Your task to perform on an android device: I would prefer to see similar screwdriver sets like Tools Titan 25-In-1 Screwdriver Set 10 in the Jio Mart app so that pricing may be compared.
Image 0: 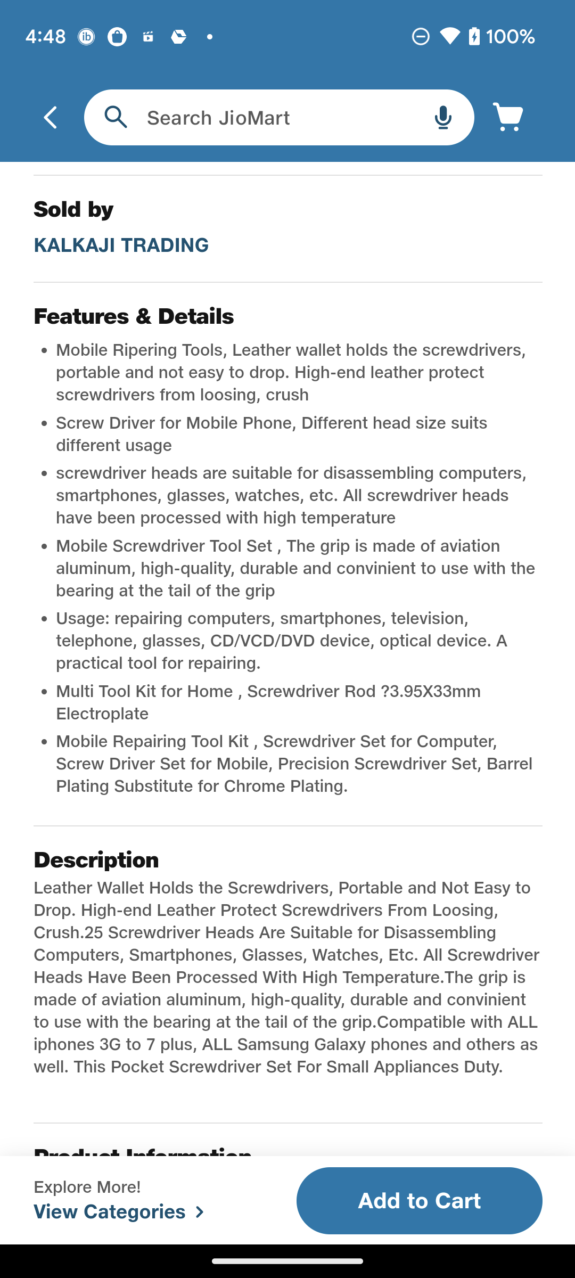
swipe up for similar products
Step 0: scroll down
Image 1: 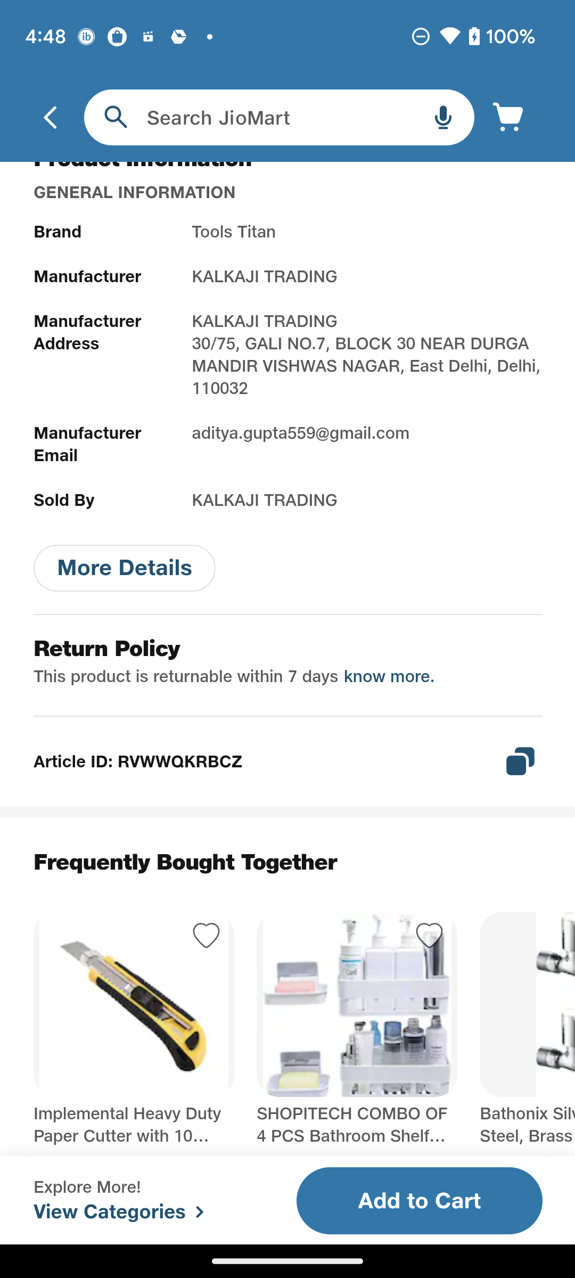
swipe up for similar products
Step 1: scroll down
Image 2: 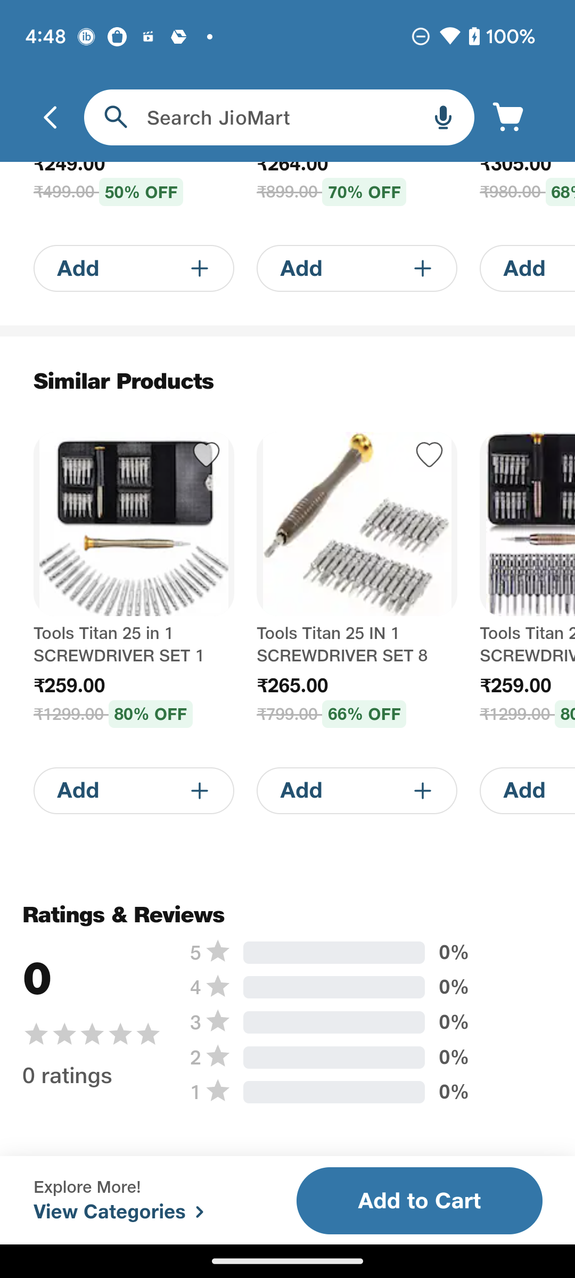
Swipe left the similar products to compare price
Step 2: scroll right